Your task to perform on an android device: Before purchasing a used car, my wife told me to compare the price of these cars, so compare the BMW X7 SUV price with other cars of this model in the Edmunds app.
Image 0: 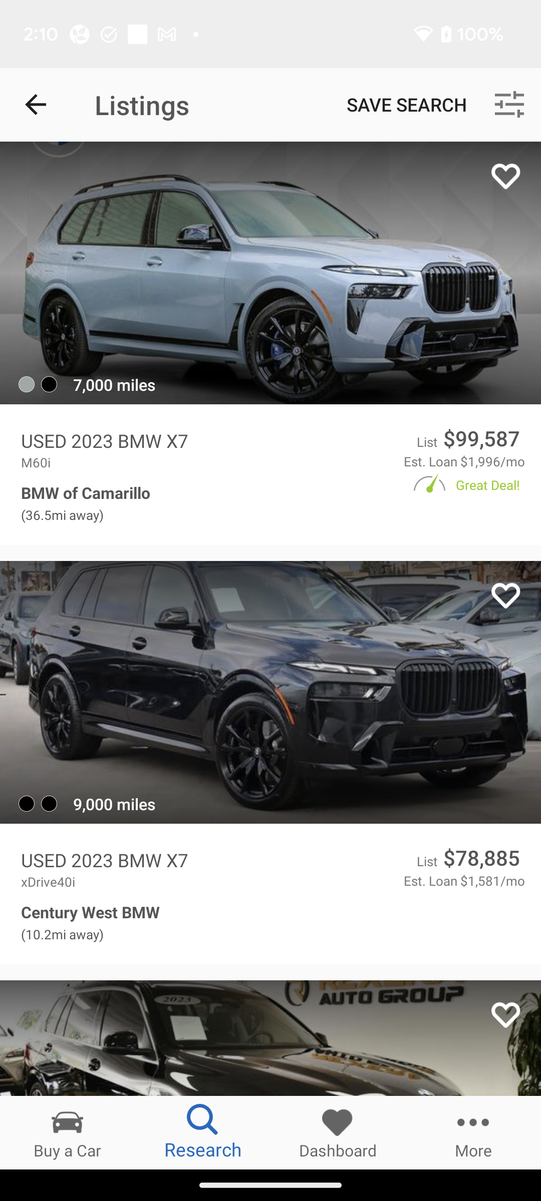
Scroll down to view the price of other cars of this model.
Step 0: scroll down